Your task to perform on an android device: I want to connect with Natalie Larson on a video call, so make a video call to Natalie Larson in the Skype app.
Image 0: 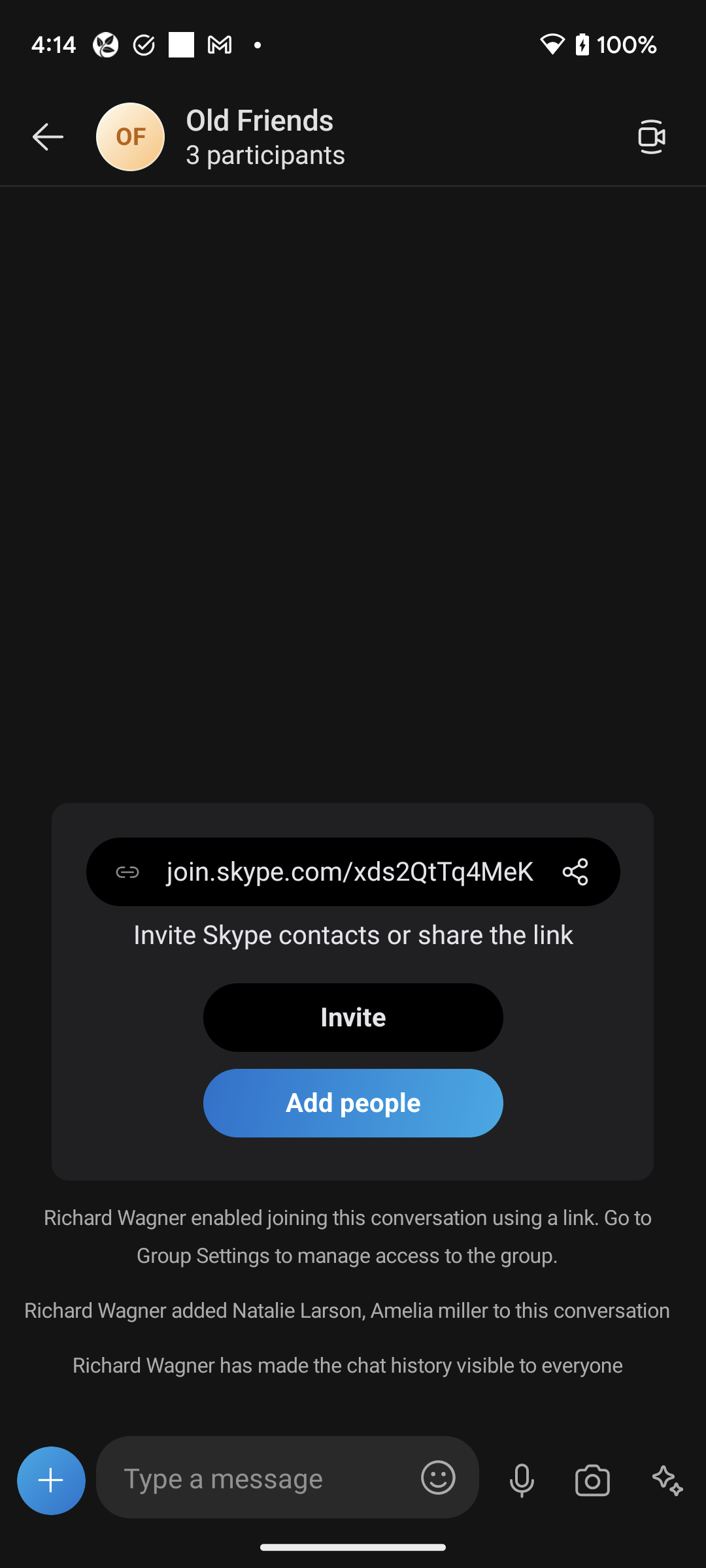
Go back to the previous page to view the Natalie Larson's chat.
Step 0: press back button
Image 1: 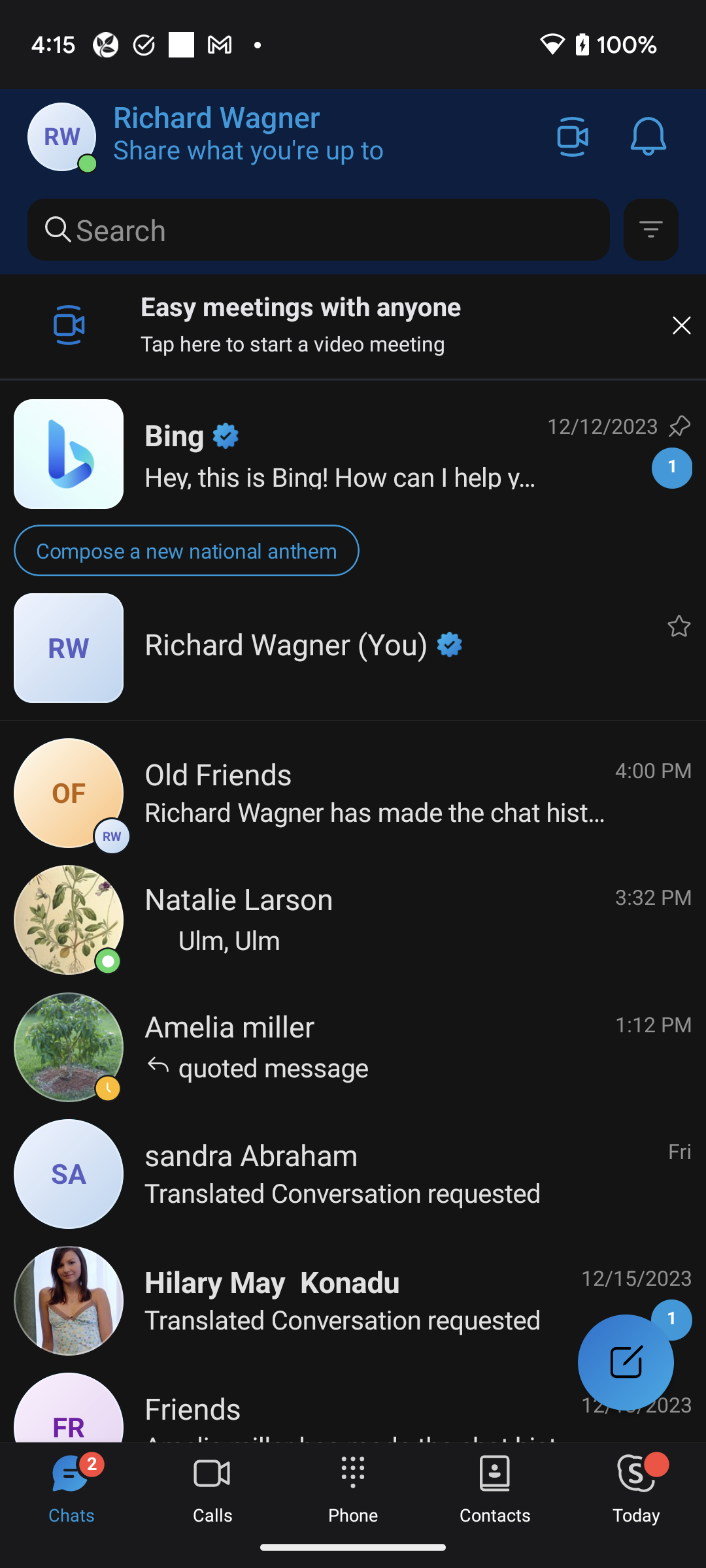
Click on the Natalie Larson chat to view the video call option.
Step 1: click (239, 900)
Image 2: 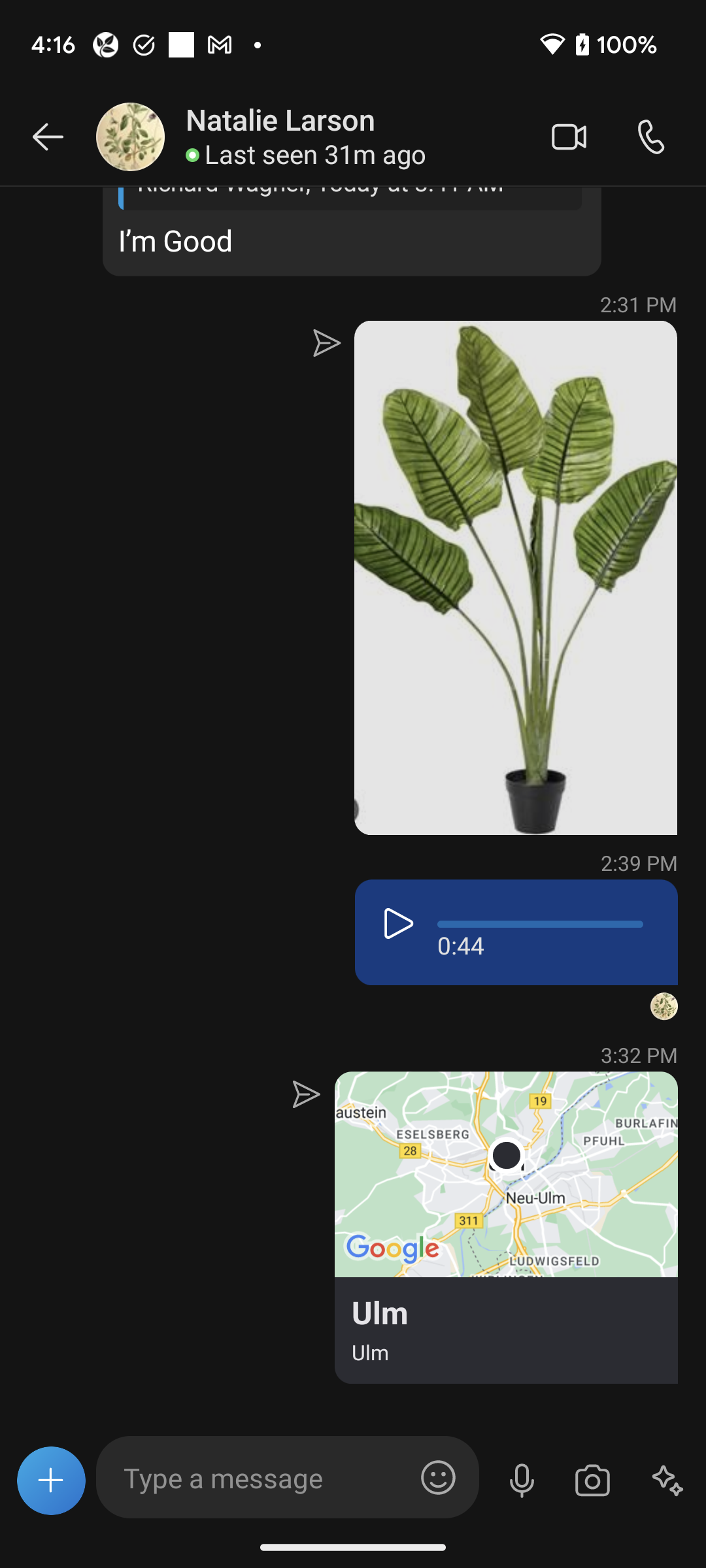
Click on the video call icon at the top right corner of the screen to connect a video call to her.
Step 2: click (569, 137)